Your task to perform on an android device: I want to start the stopwatch in the Clock app to see who will win the current gym competition.
Image 1: 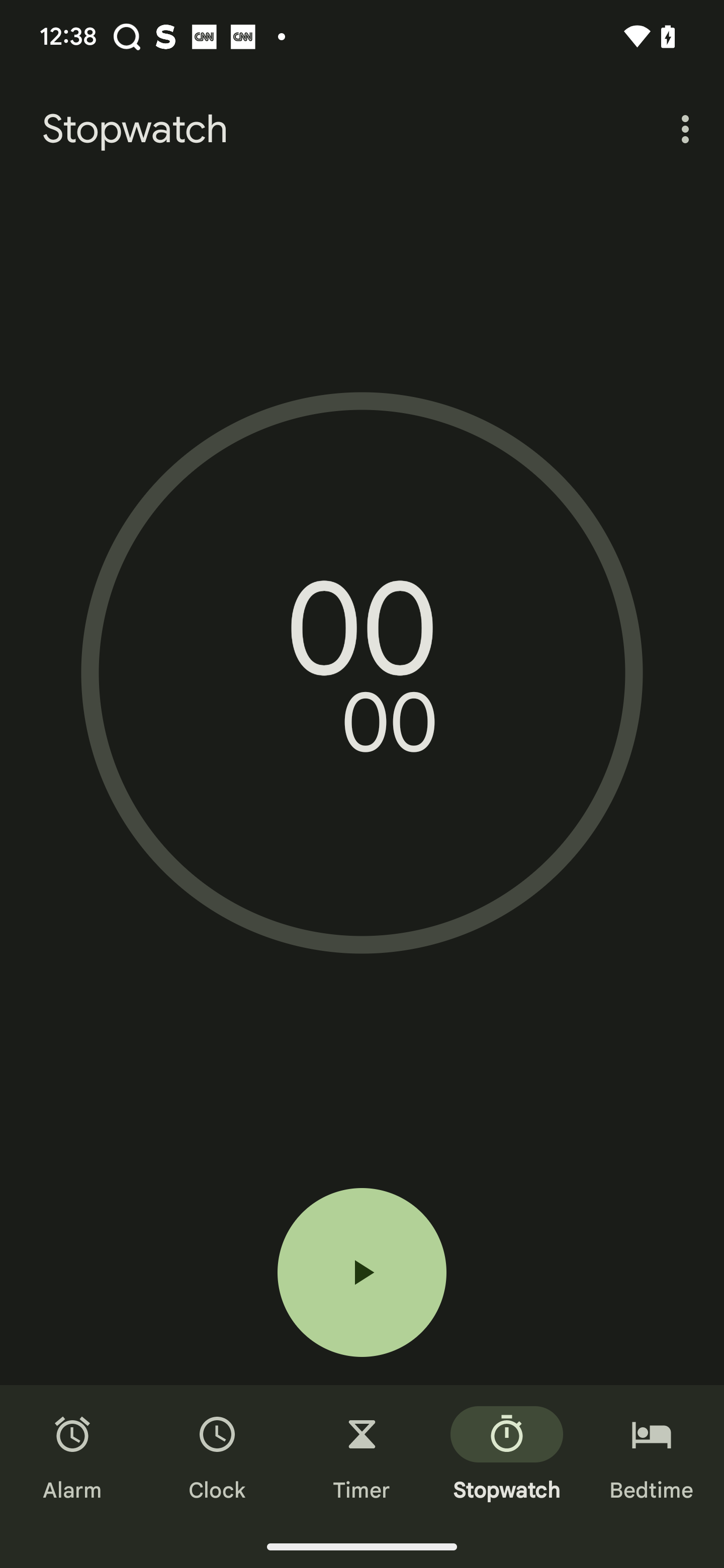
Click on the start button of the stopwatch
Step 1: click (362, 1272)